Your task to perform on an android device: download the lesson you have learned
Image 0: 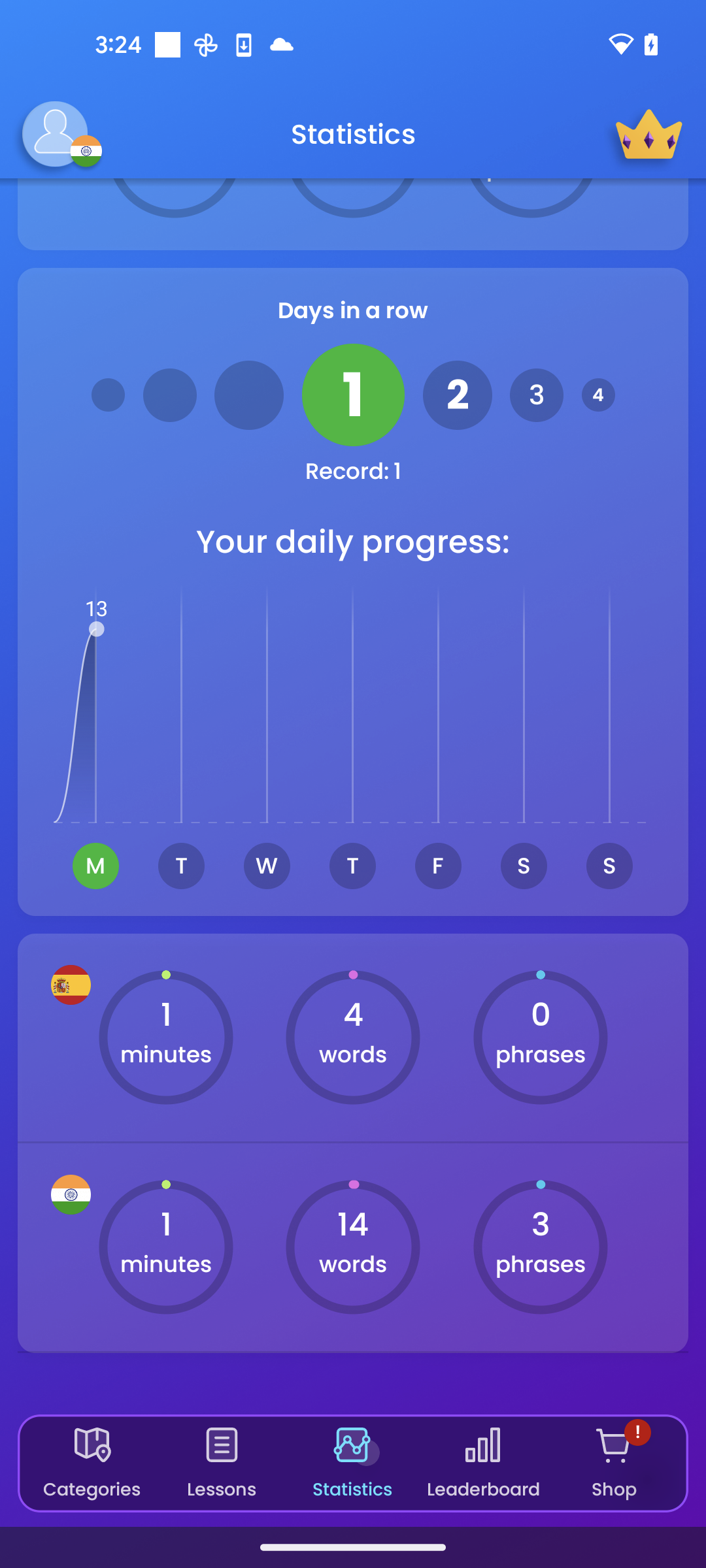
click on profile icon
Step 0: click (55, 134)
Image 1: 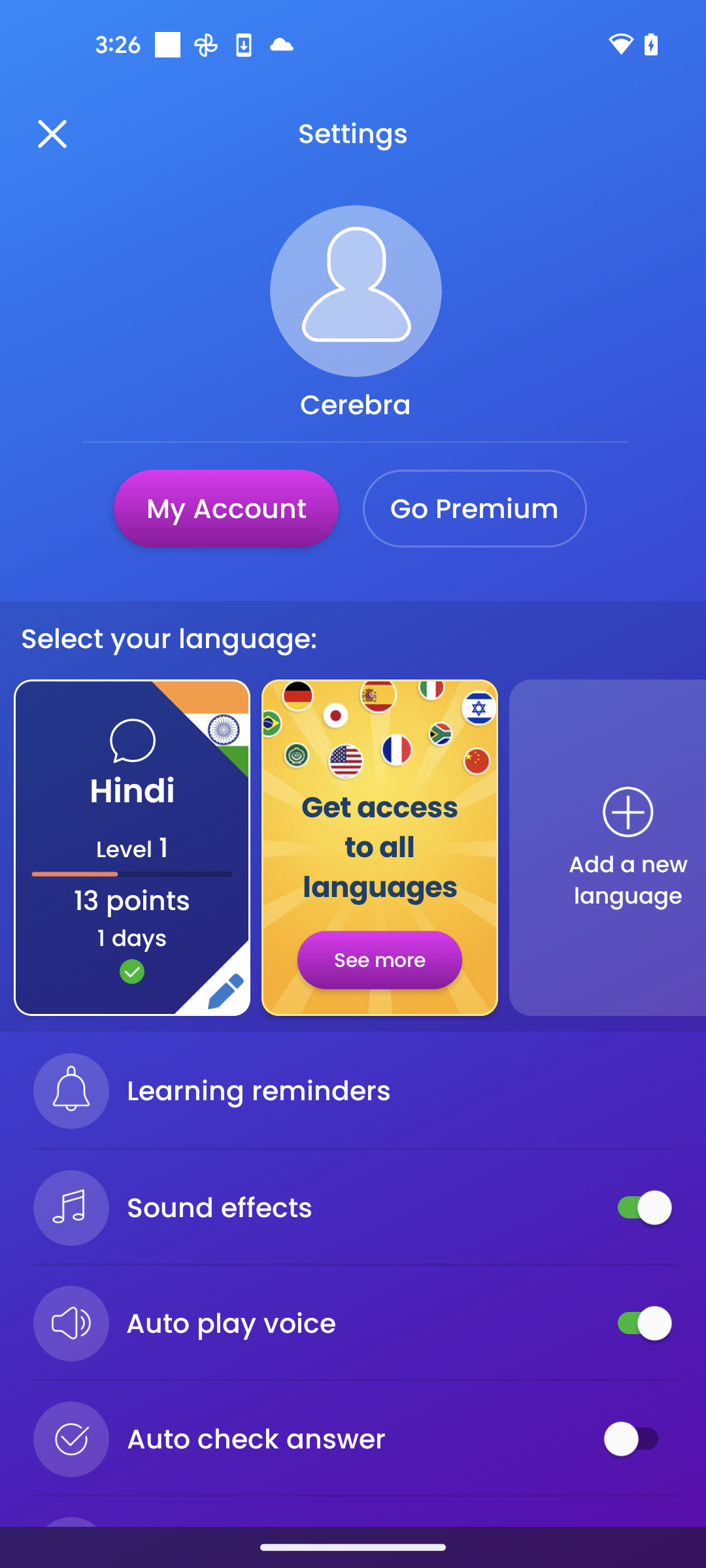
swipe up for download
Step 1: scroll down
Image 2: 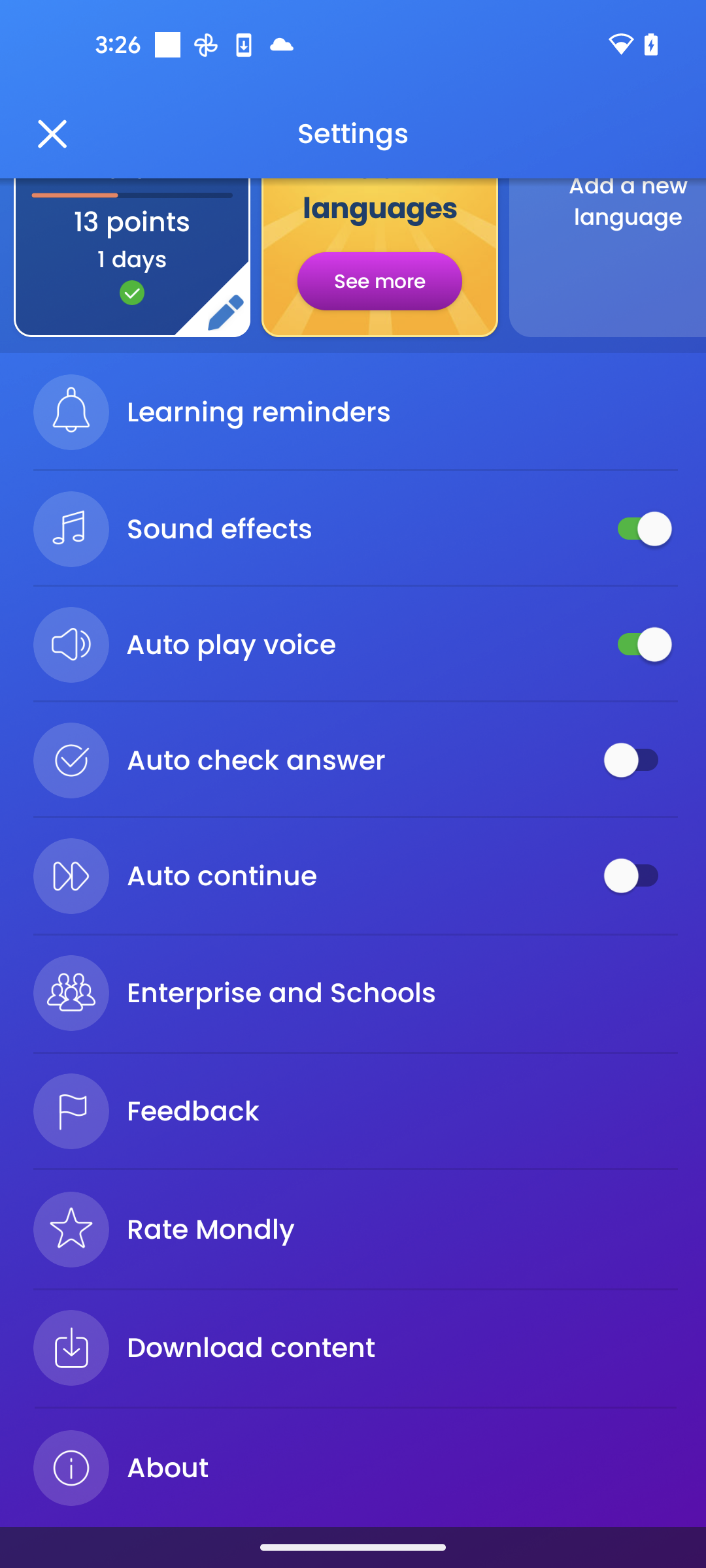
click on download content
Step 2: click (402, 1347)
Image 3: 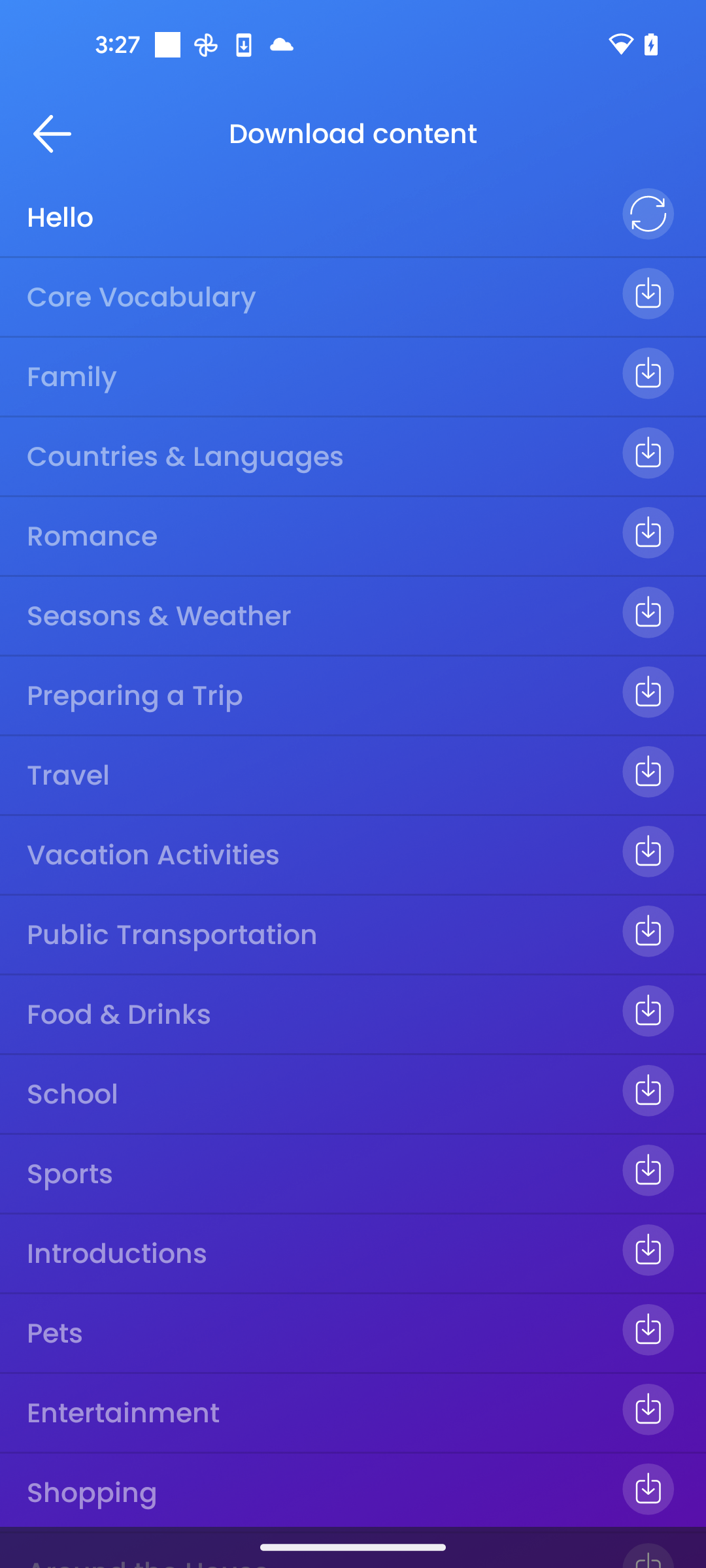
click on first lesson
Step 3: click (318, 217)